Your task to perform on an android device: In the Fresh to home App search for Premium chicken skinless  and view the details of the product .
Image 0: 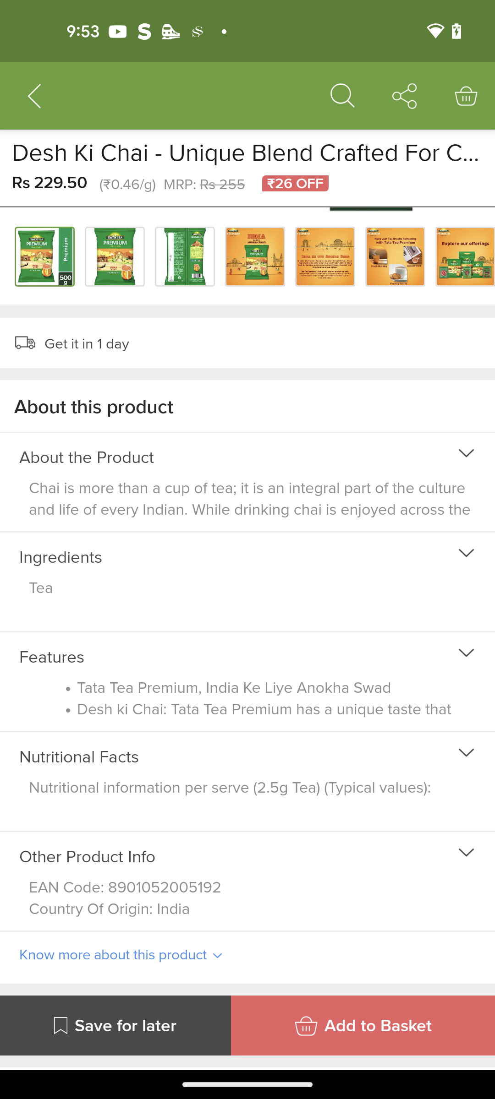
Open the Fresh to home App
Step 0: open app "Freshtohome"
Image 1: 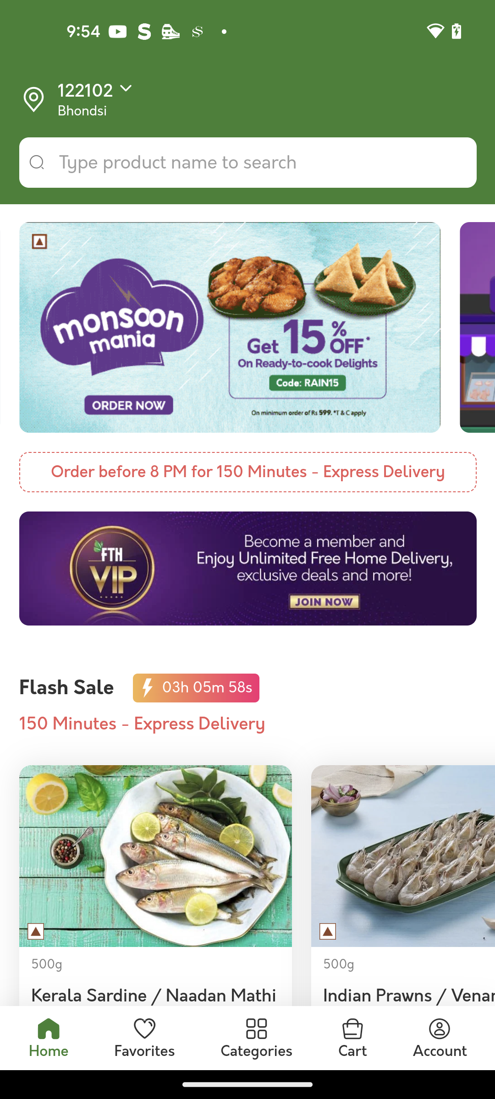
Go to the search bar at the top of the screen of the App
Step 1: click (248, 162)
Image 2: 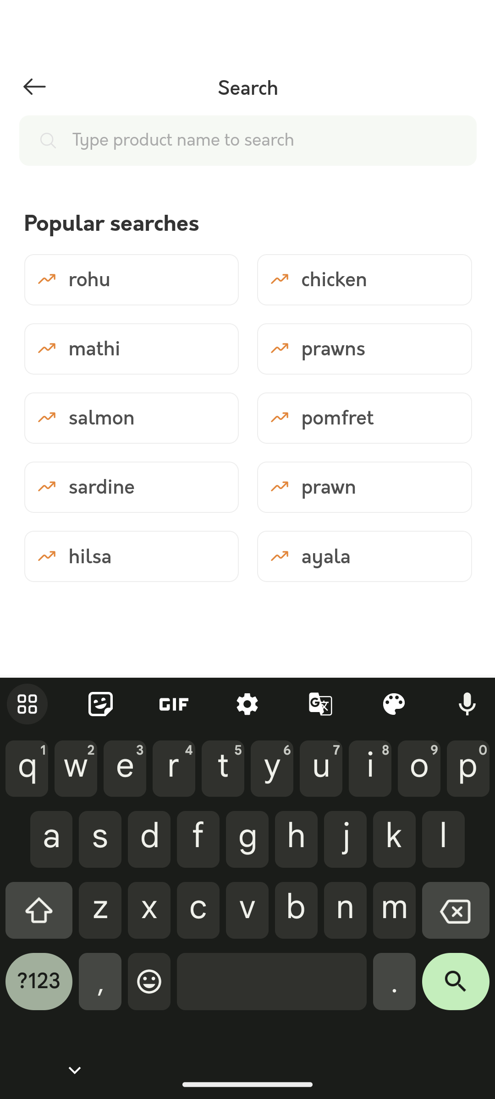
In the search bar search for Premium chicken skinless
Step 2: type "Premium chicken skinless"
Image 3: 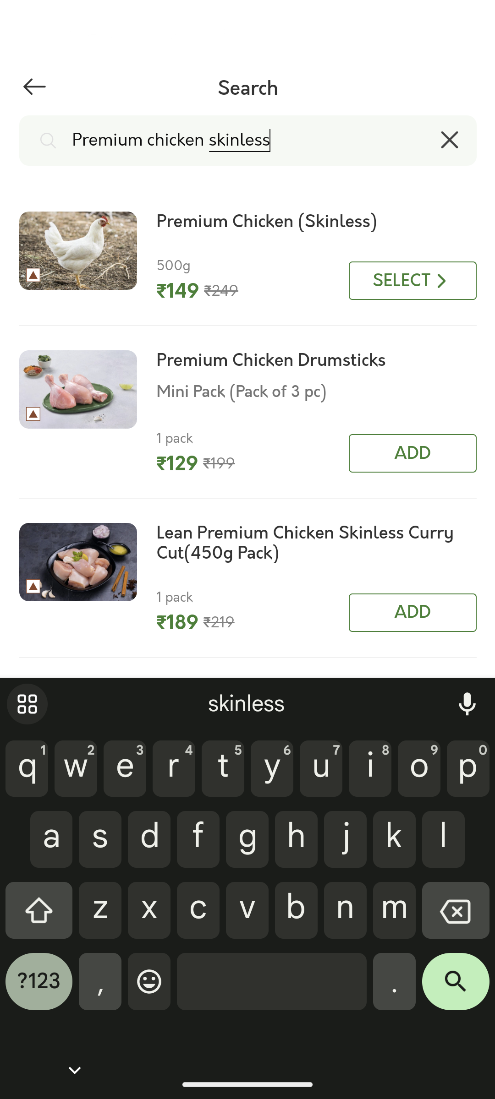
Click on the search icon at the bottom right corner
Step 3: click (456, 988)
Image 4: 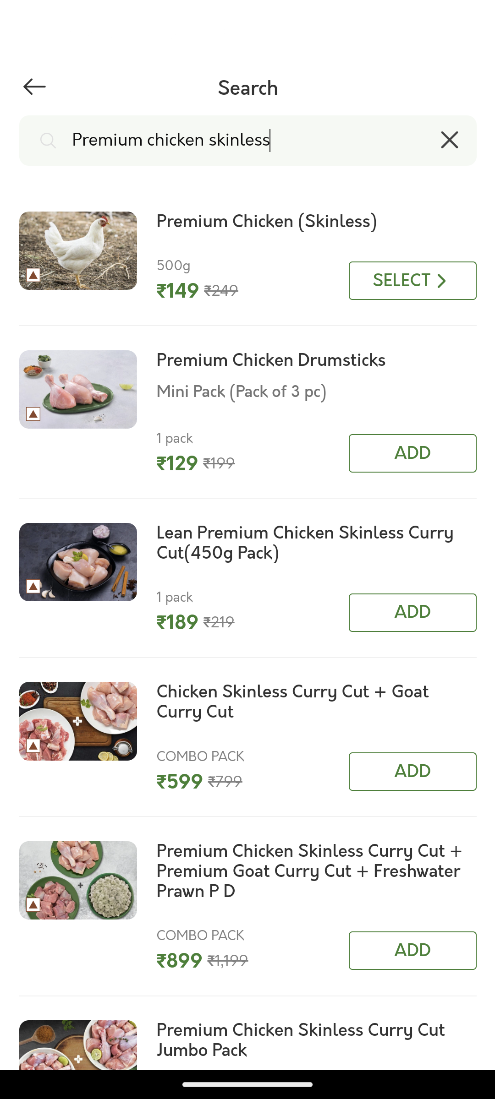
Click on the first searched result
Step 4: click (316, 220)
Image 5: 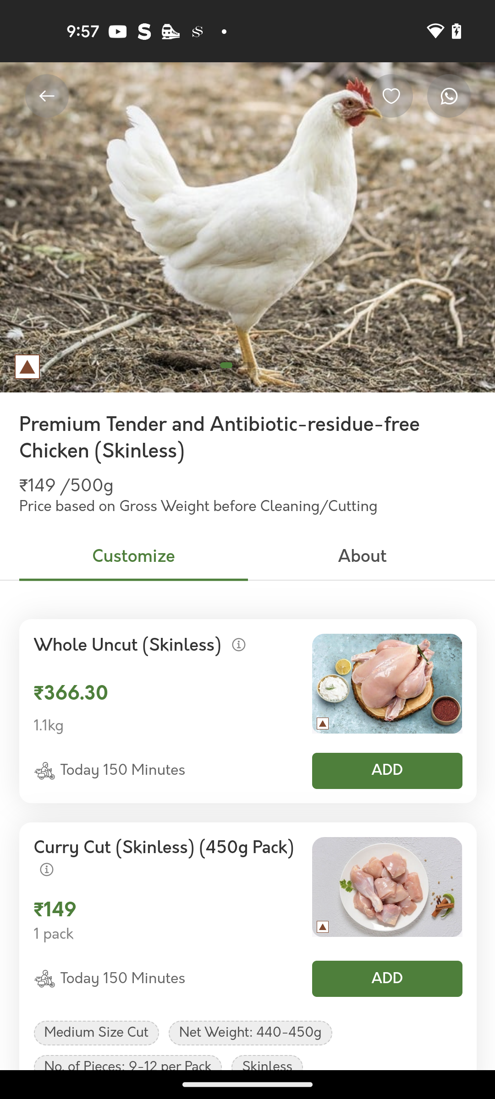
Swipe up for more product details
Step 5: scroll down